Your task to perform on an android device: Look for the hardware products of the Abyss brand on the Snapdeal app.
Image 0: 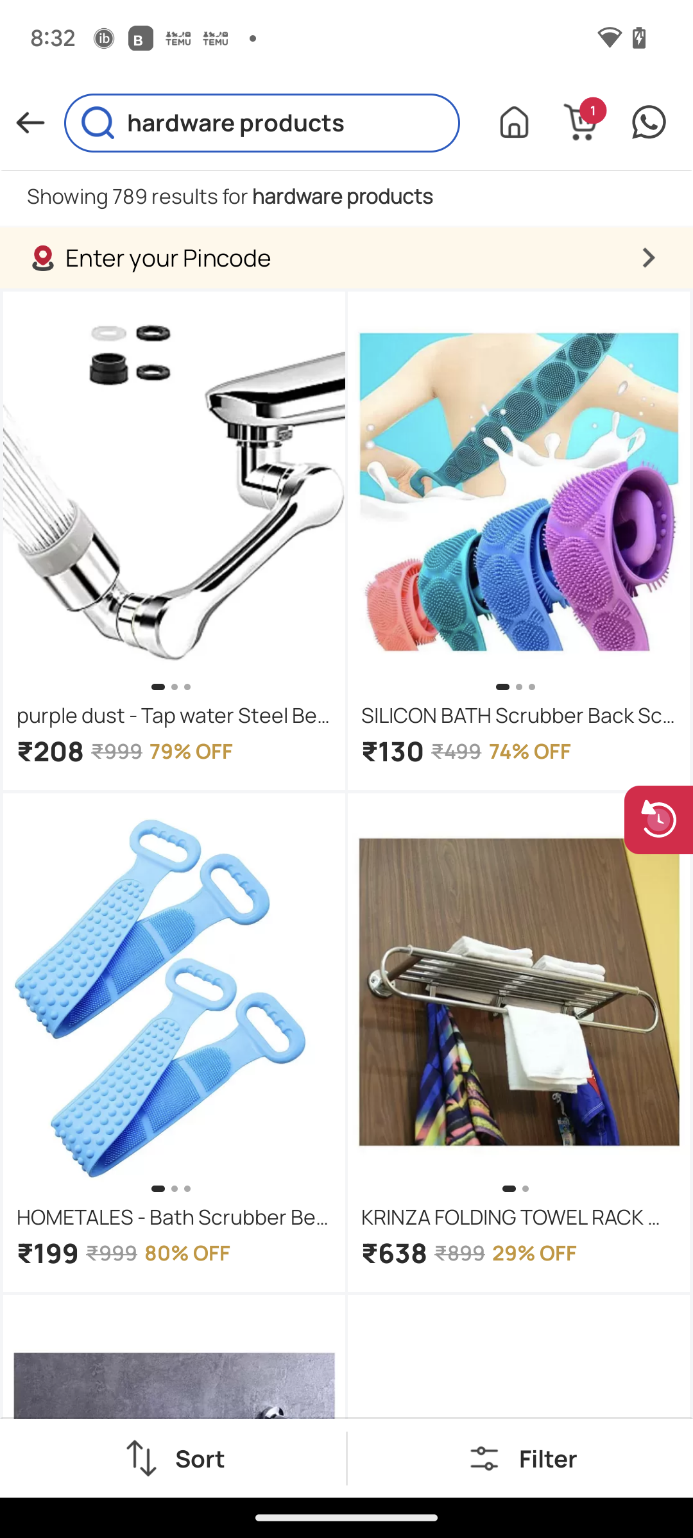
Click on Filter at the bottom right corner of the screen.
Step 0: click (595, 1478)
Image 1: 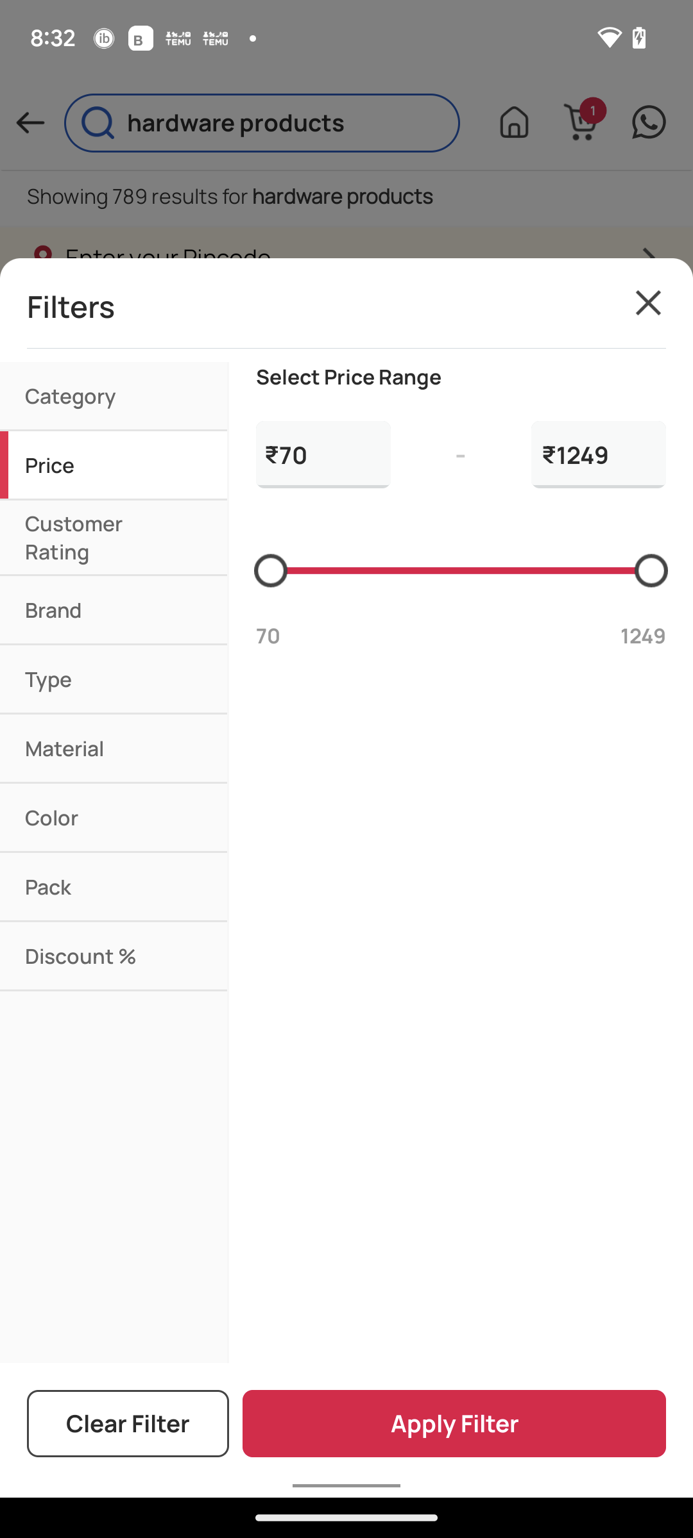
Click on Brand in the middle left of the screen.
Step 1: click (62, 624)
Image 3: 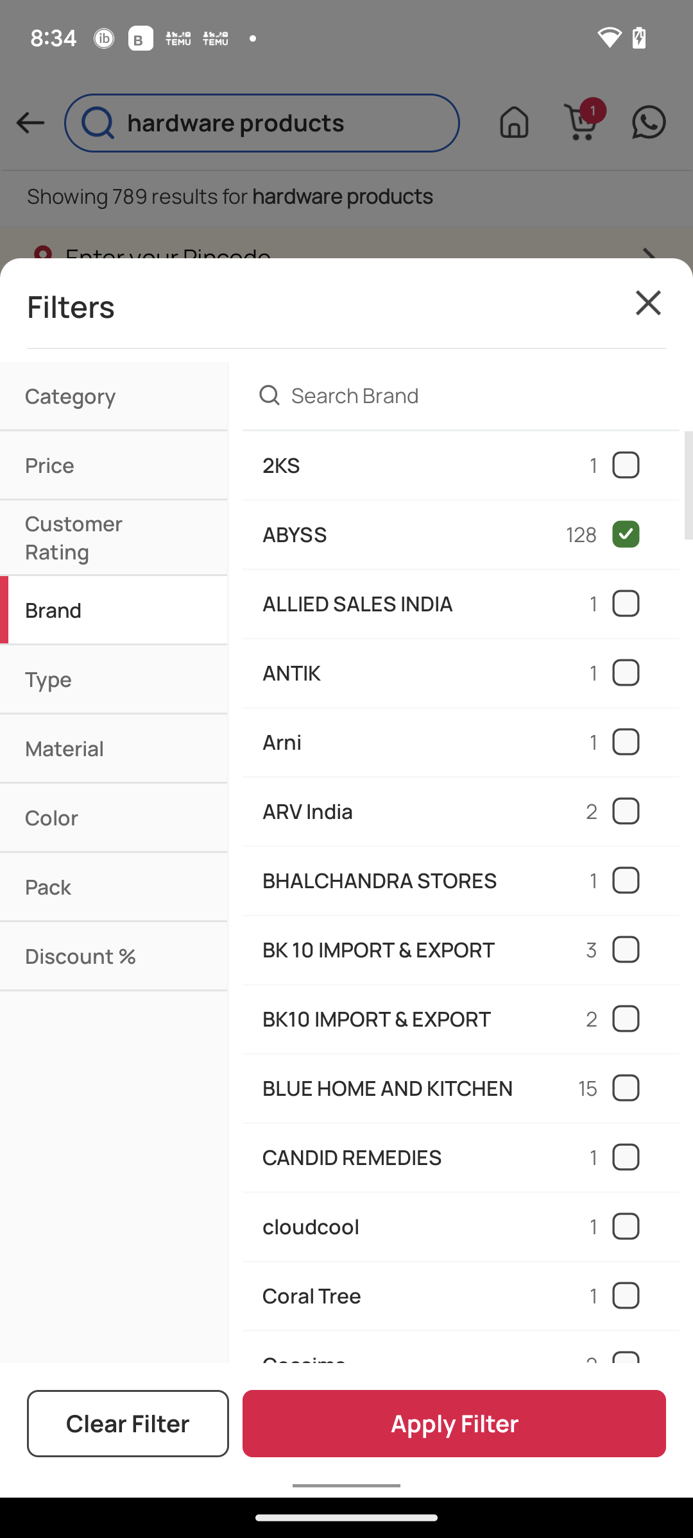
Click on Apply Filter at the bottom right corner of the screen.
Step 3: click (454, 1423)